Your task to perform on an android device: I want to view the weather on Map of London.
Image 0: 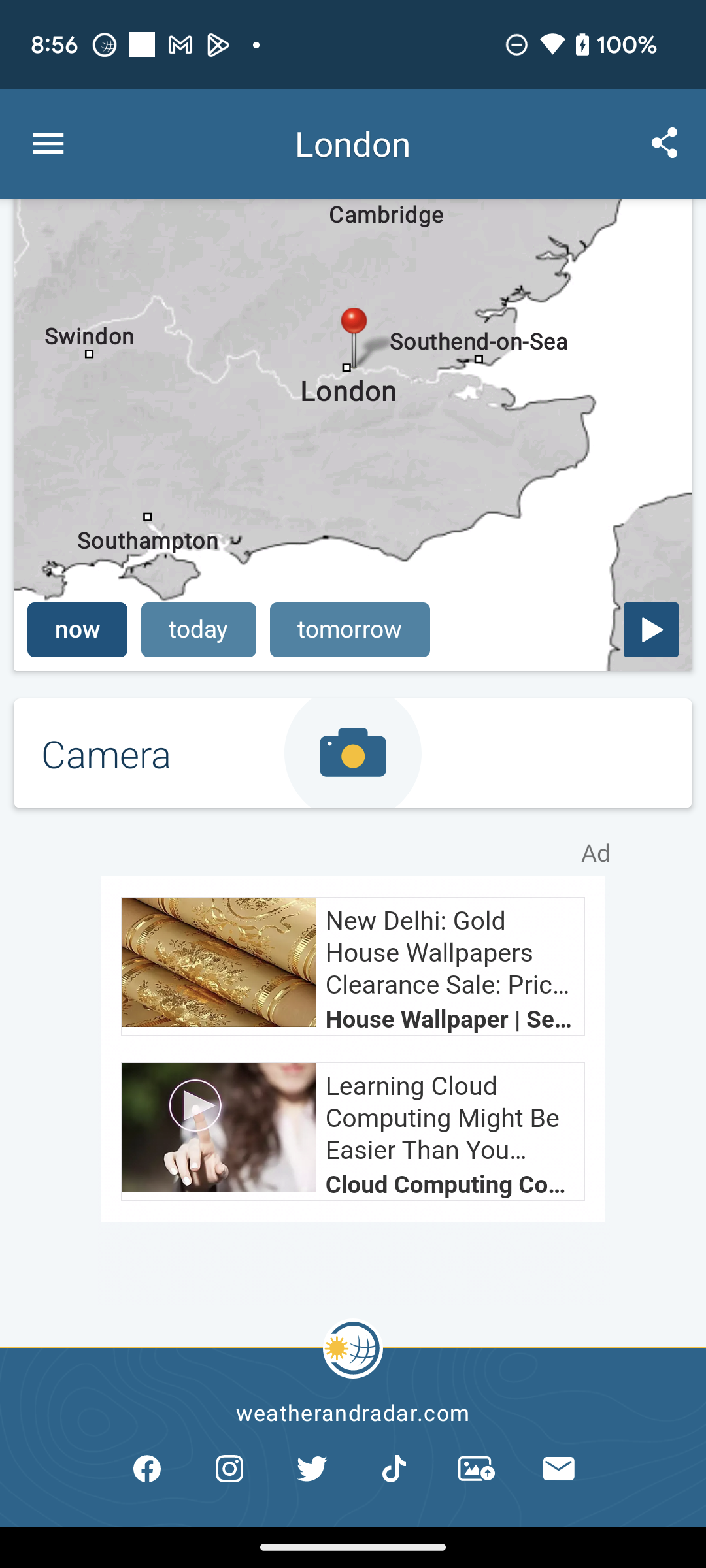
Scroll down to view the Map option 
Step 0: scroll up
Image 1: 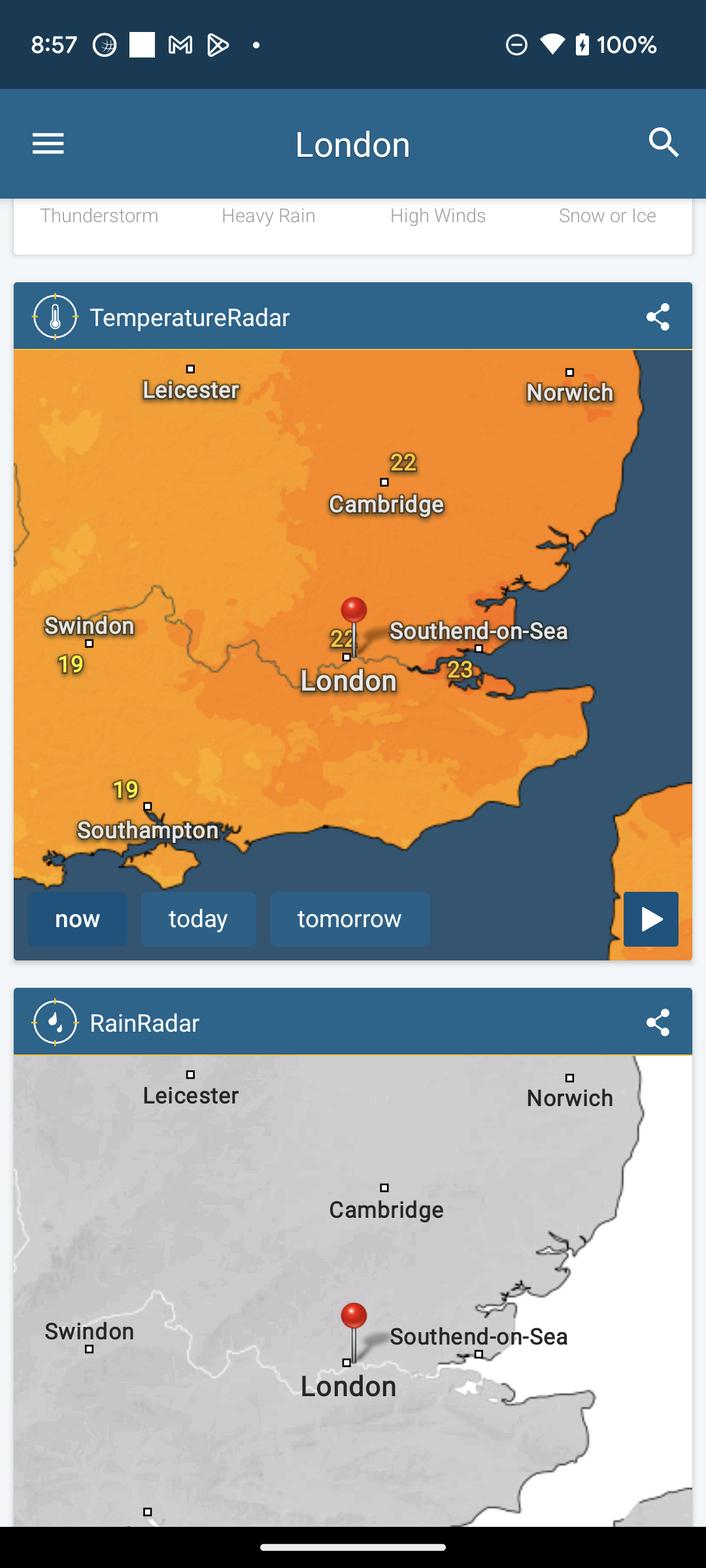
Scroll down to view the Map option 
Step 1: scroll up
Image 2: 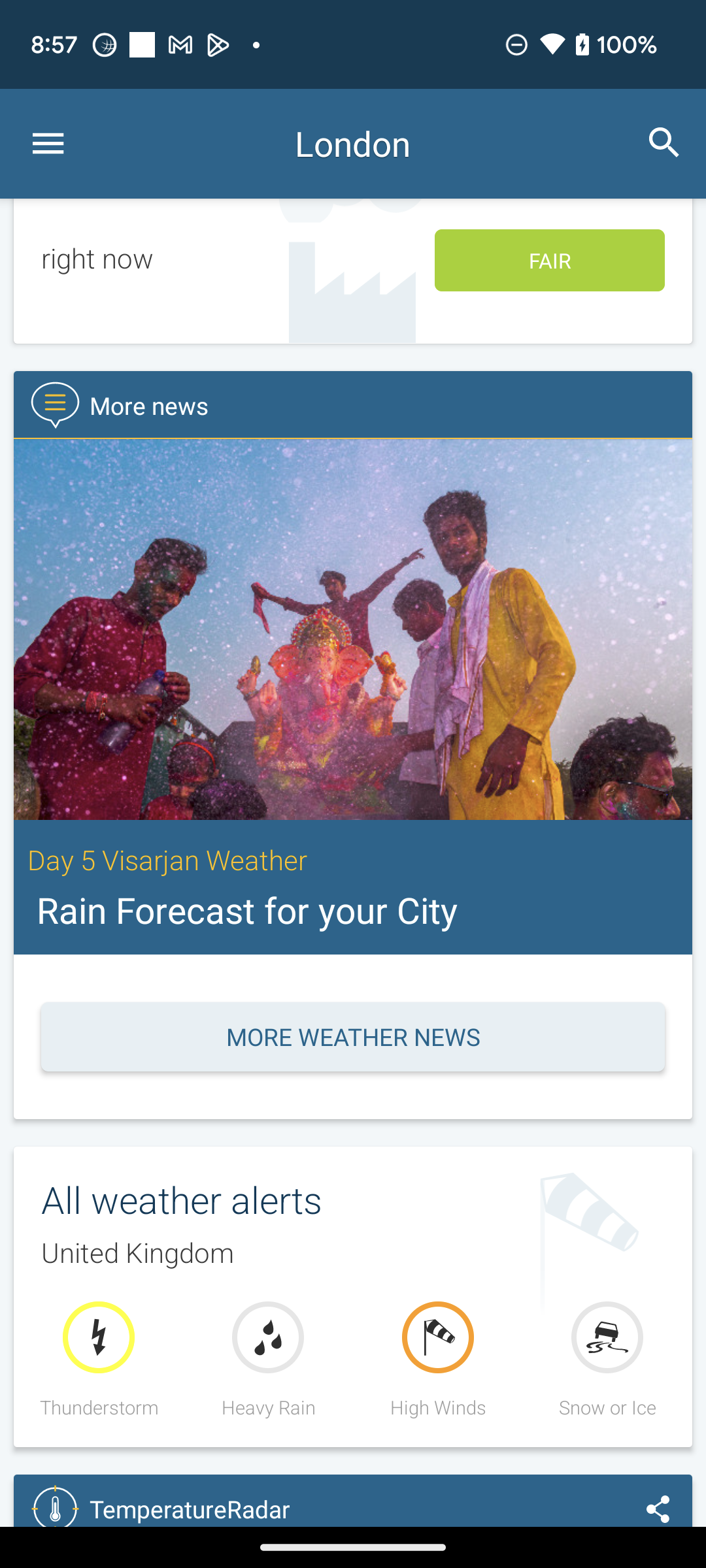
Scroll down to view the Map option 
Step 2: scroll up
Image 3: 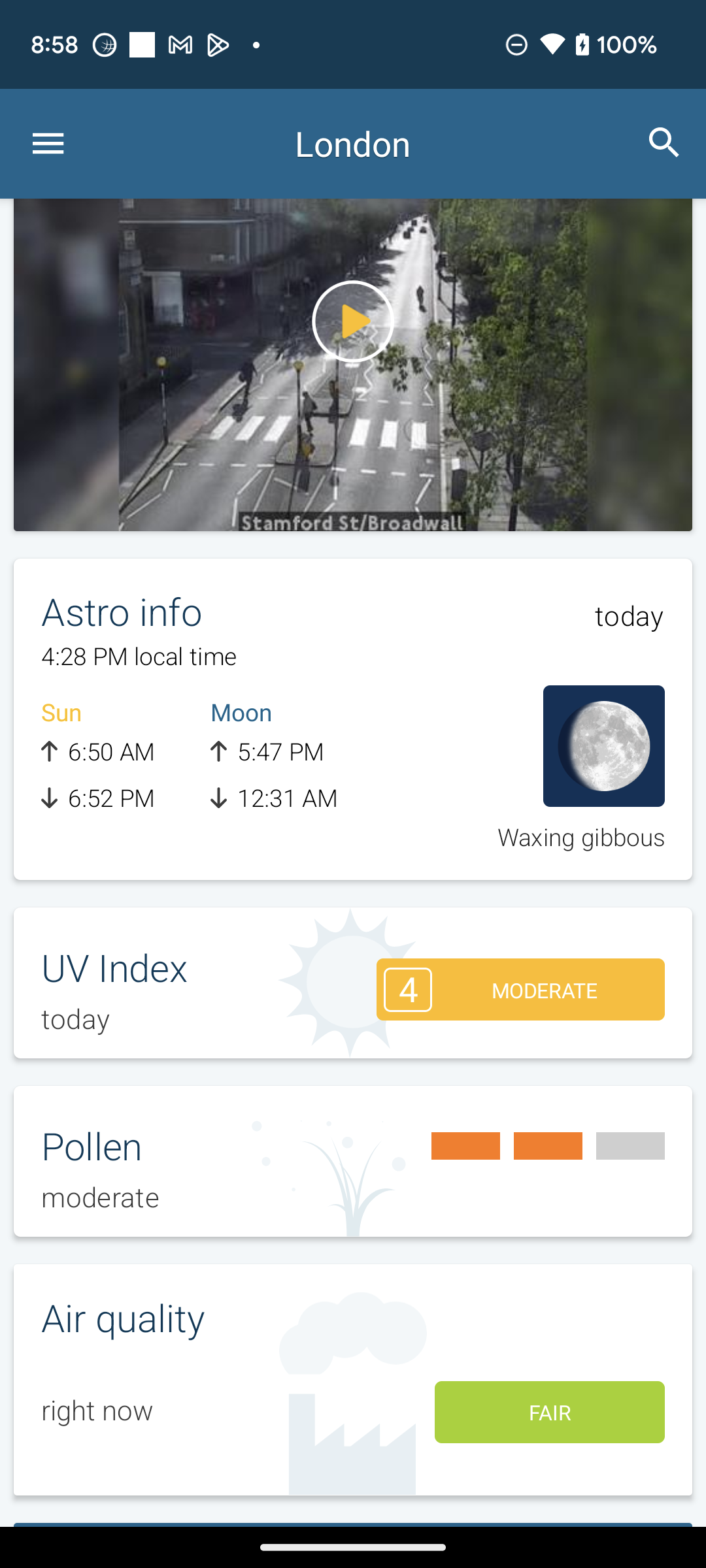
Scroll down to view the Map option 
Step 3: scroll up
Image 4: 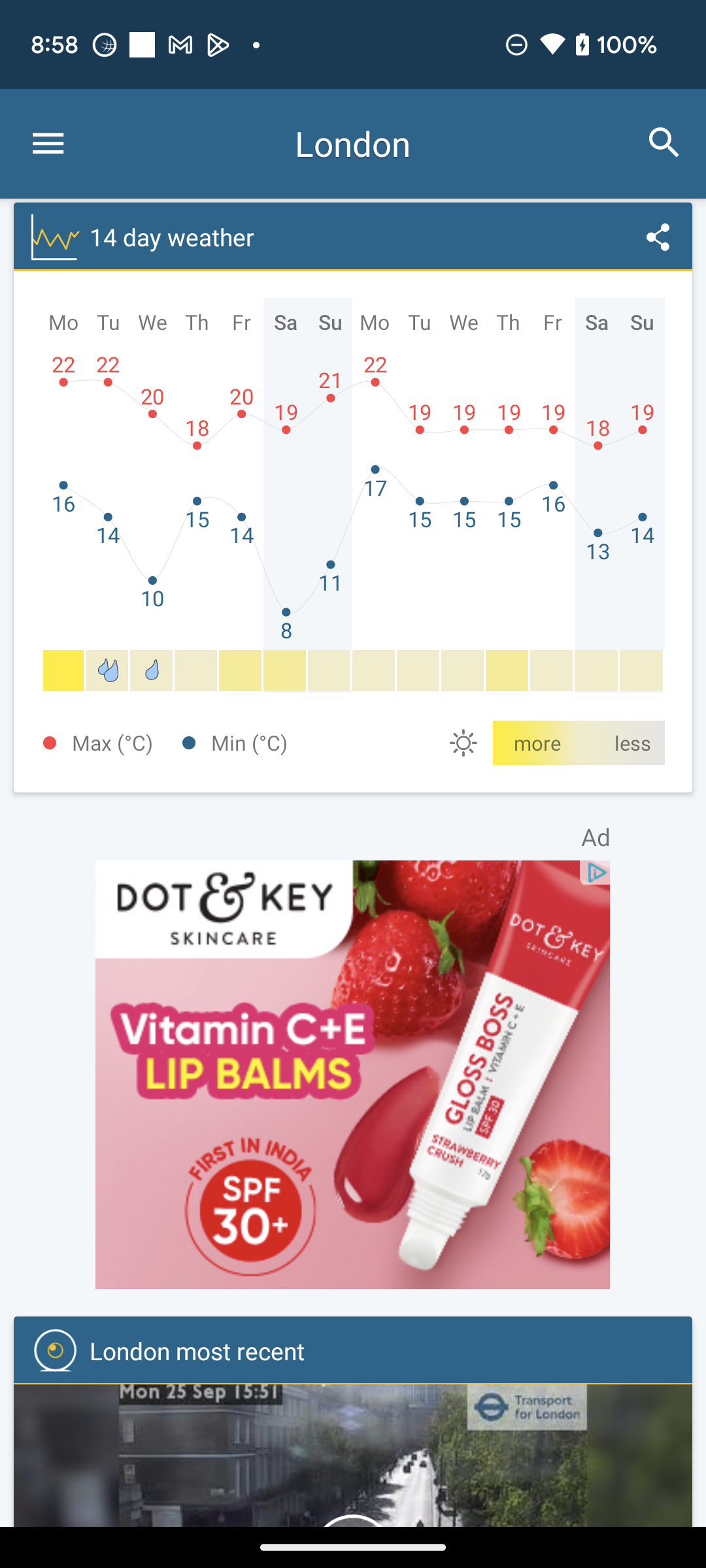
Scroll down to view the Map option 
Step 4: scroll up
Image 5: 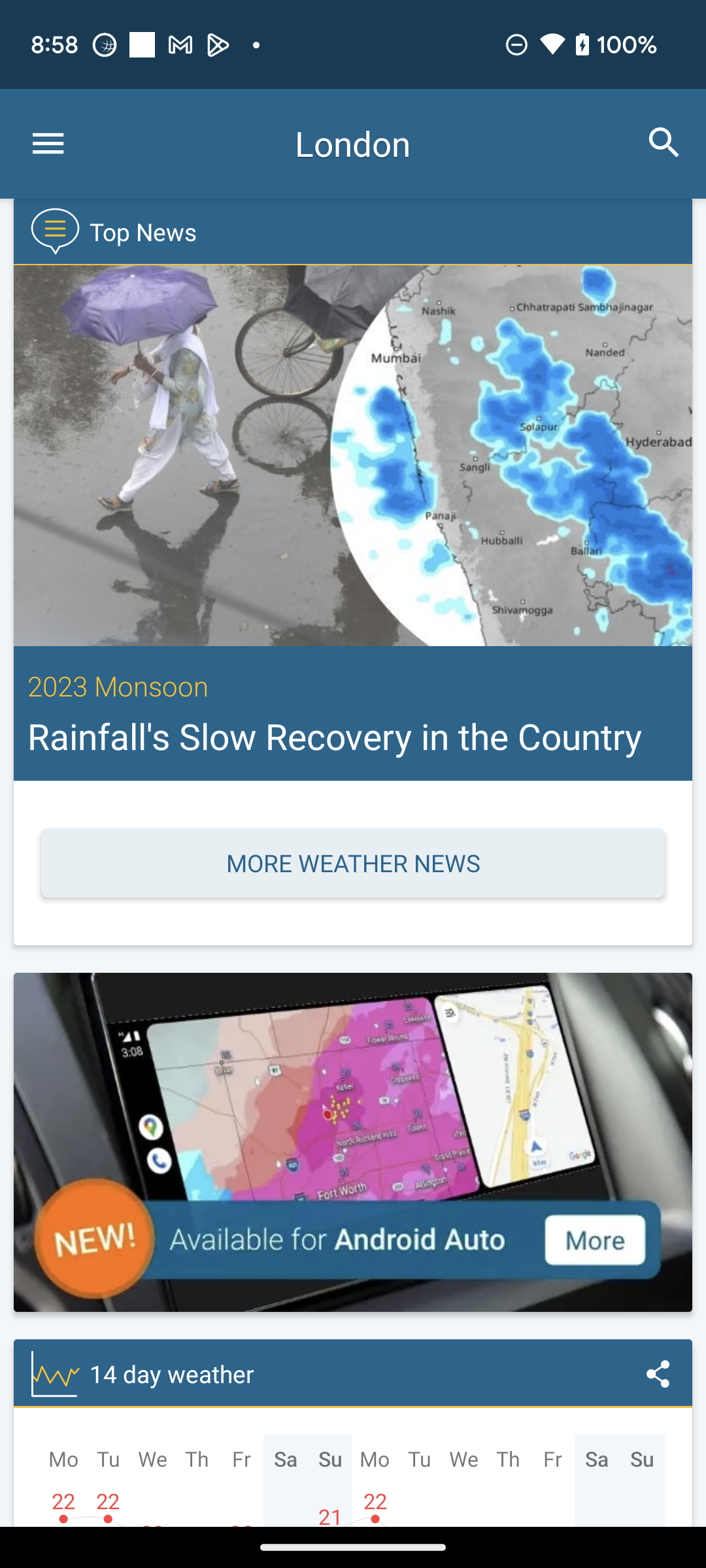
Scroll down to view the Map option 
Step 5: scroll up
Image 6: 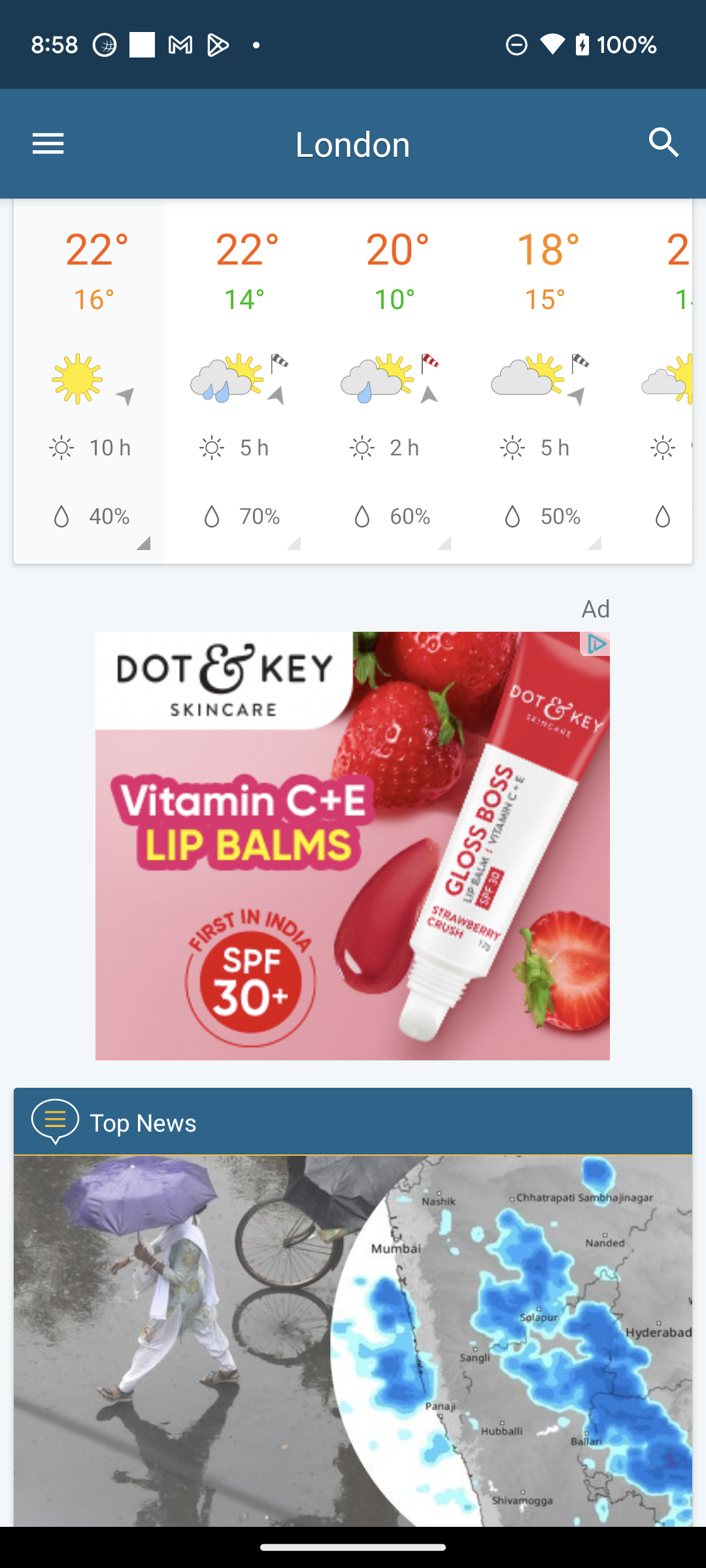
Scroll down to view the Map option 
Step 6: scroll up
Image 7: 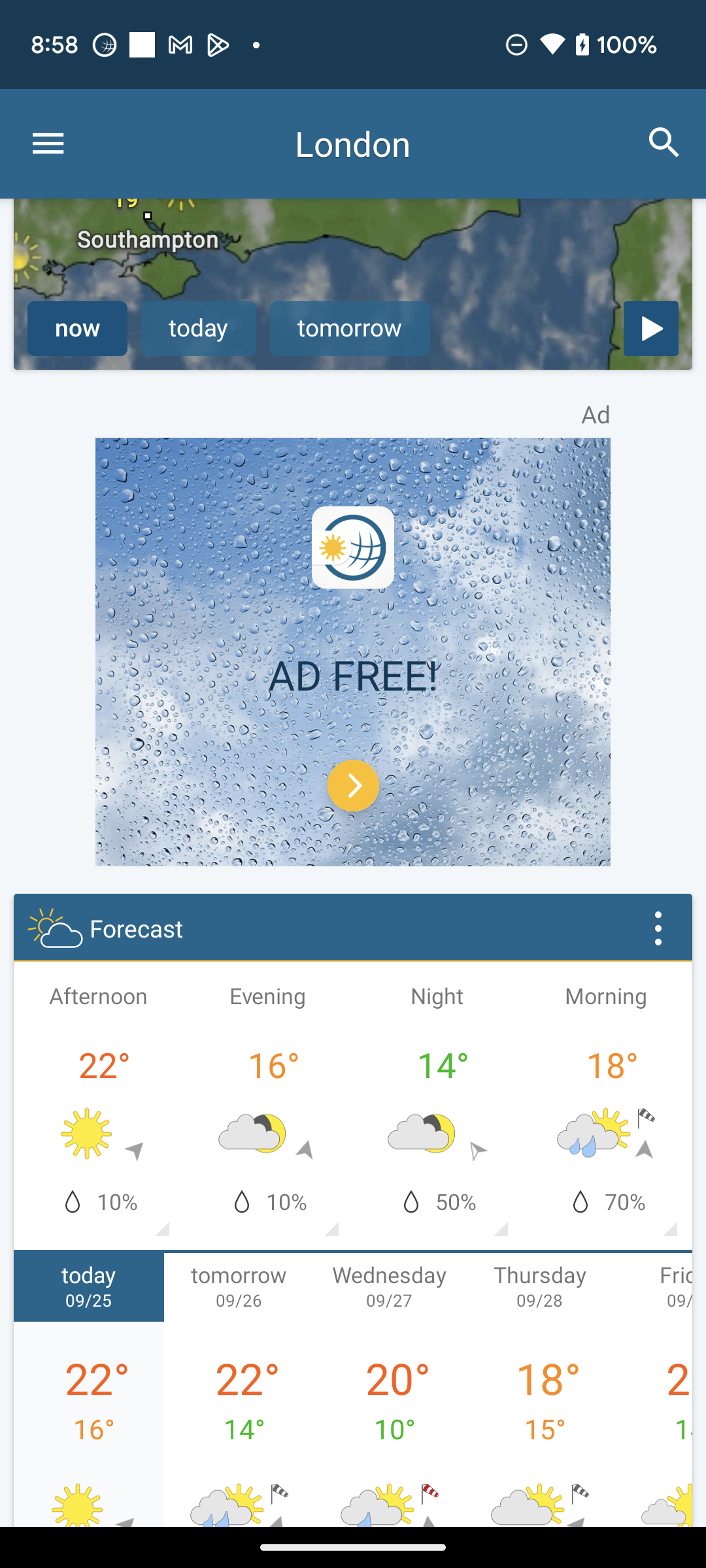
Scroll down to view the Map option 
Step 7: scroll up
Image 8: 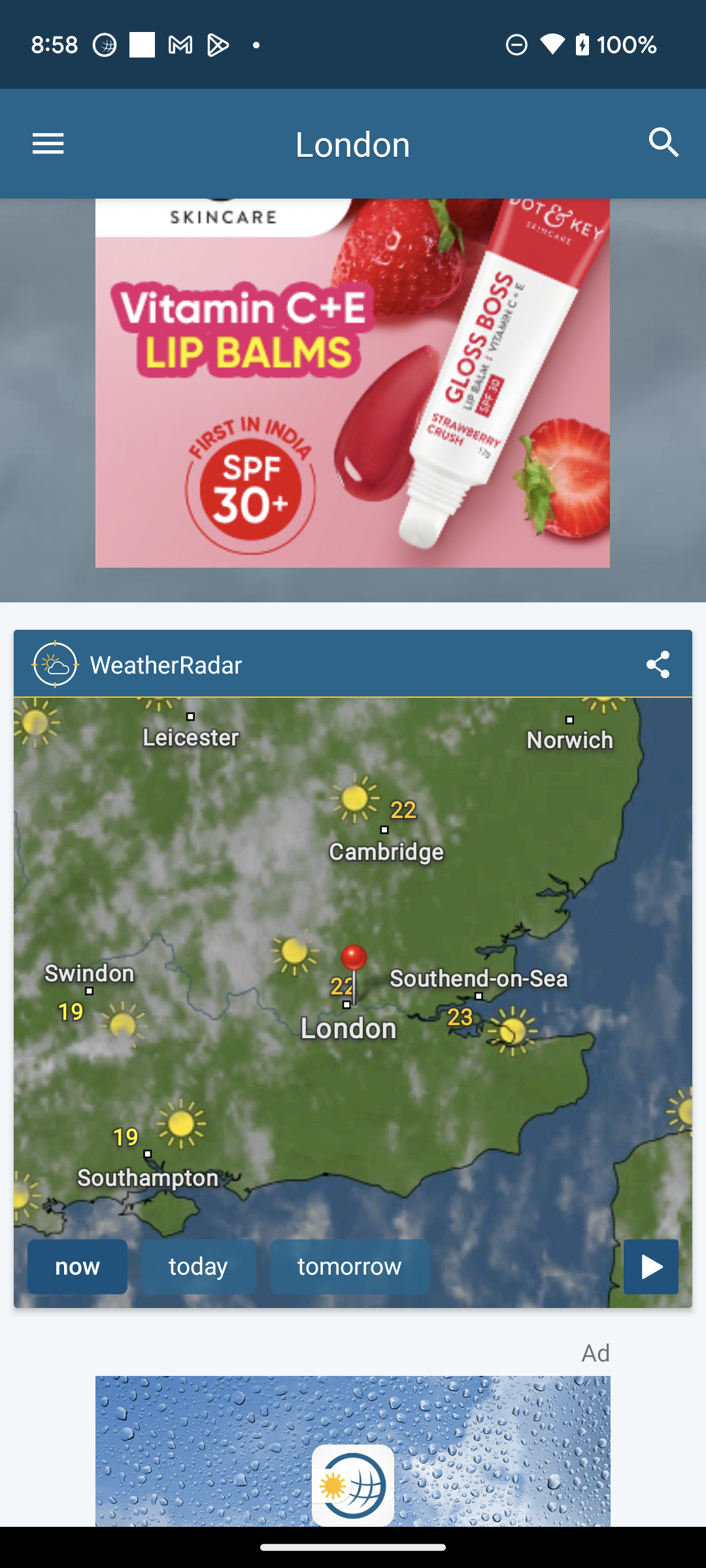
Click on the London location in the WeatherRadar section
Step 8: click (363, 1022)